Your task to perform on an android device: I need new shorts for my gym workout, thus I want to search Adidas shorts in the Shoptime app .
Image 0: 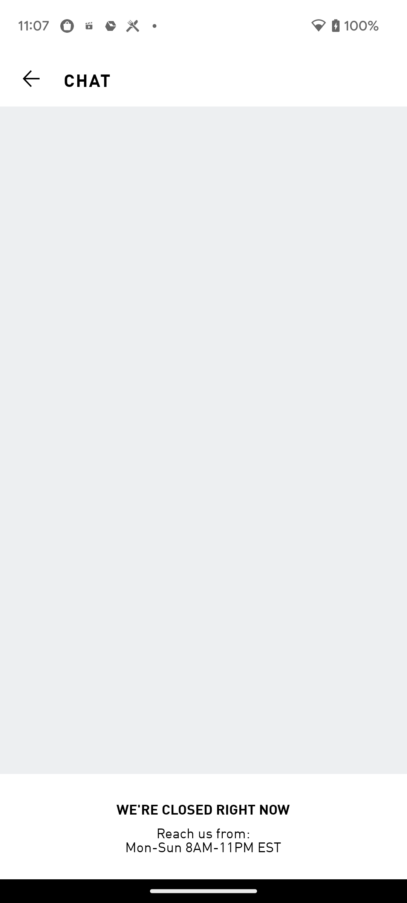
Open Shoptime app
Step 0: open app "Shoptime"
Image 1: 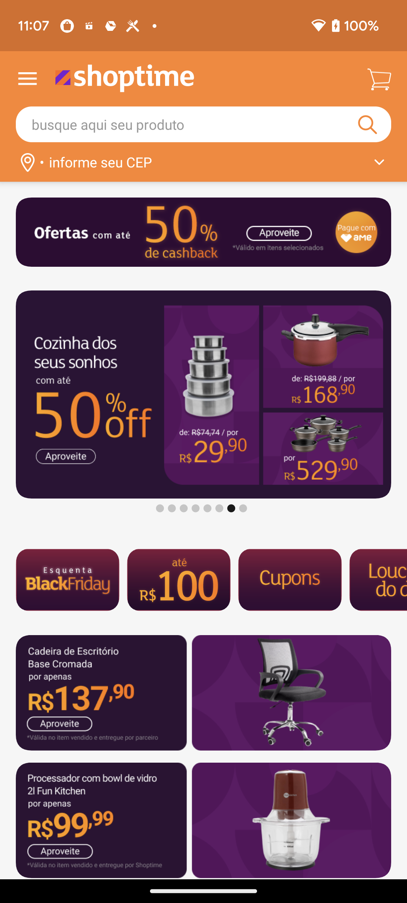
click on the search bar at the top of the screen
Step 1: click (184, 124)
Image 2: 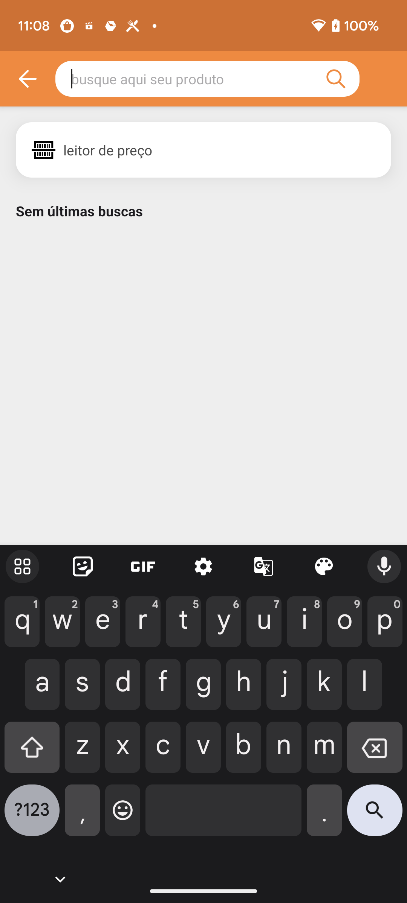
search for adidas shorts
Step 2: type "adidas shorts"
Image 3: 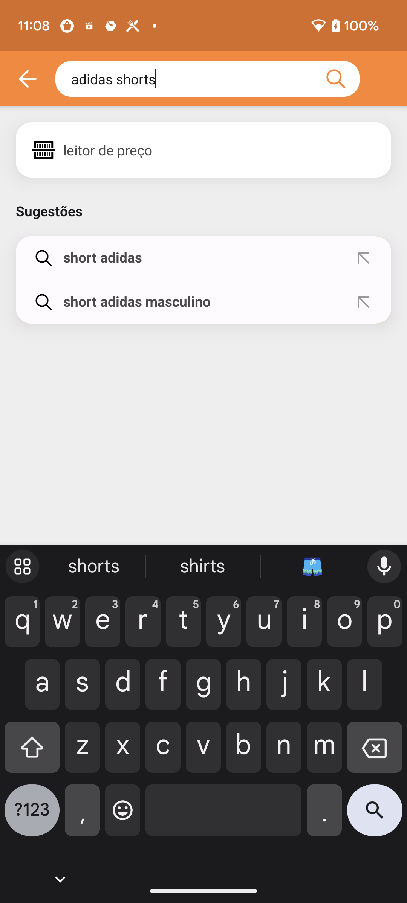
click on the search icon at the bottom right corner of the screen
Step 3: click (375, 816)